Your task to perform on an android device: Open the MoboReader app and share the 'willow' file with my buddy karin at karin.iversen@example.com using Gmail.
Image 0: 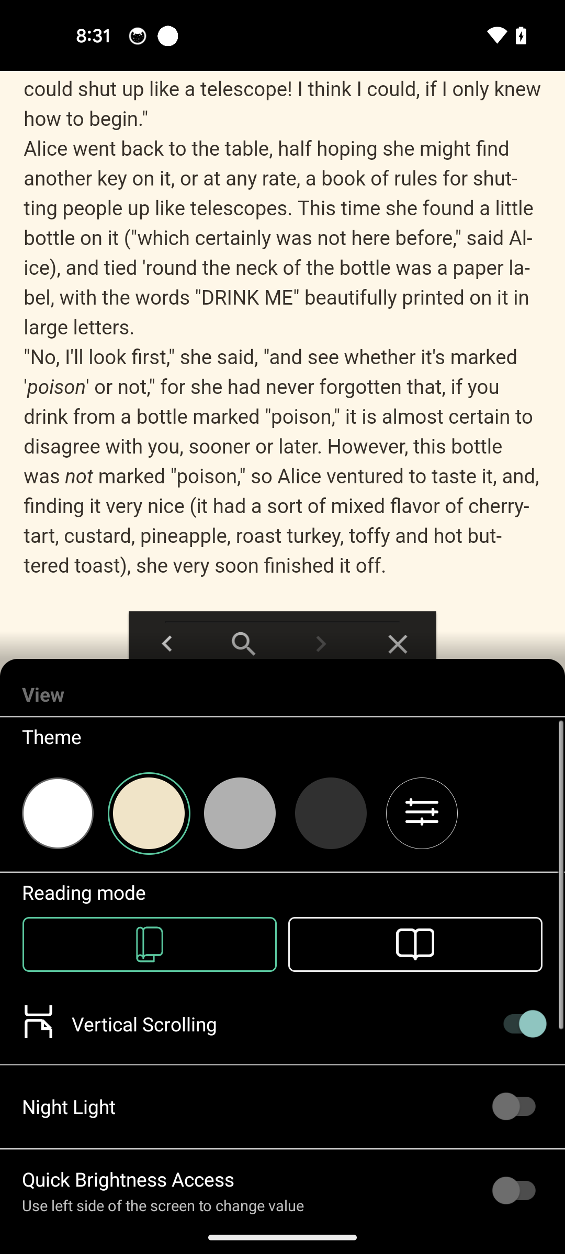
Open the moboreader app
Step 0: open app "MoboReader"
Image 1: 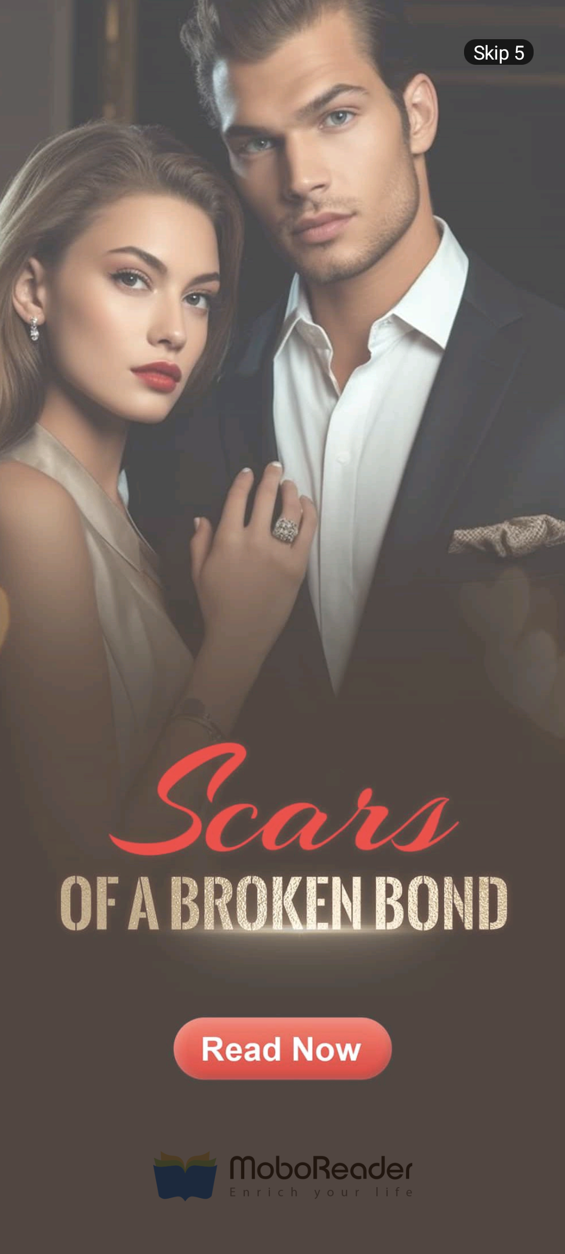
Open the moboreader app
Step 1: wait
Image 2: 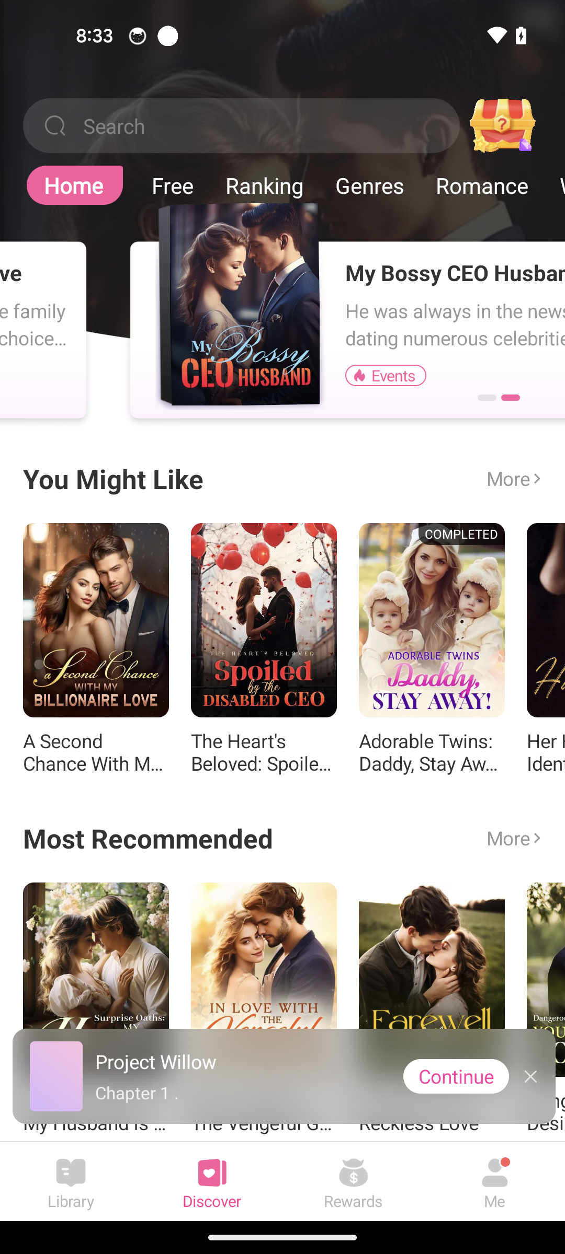
Tap on the search bar at the top of the screen
Step 2: click (241, 125)
Image 3: 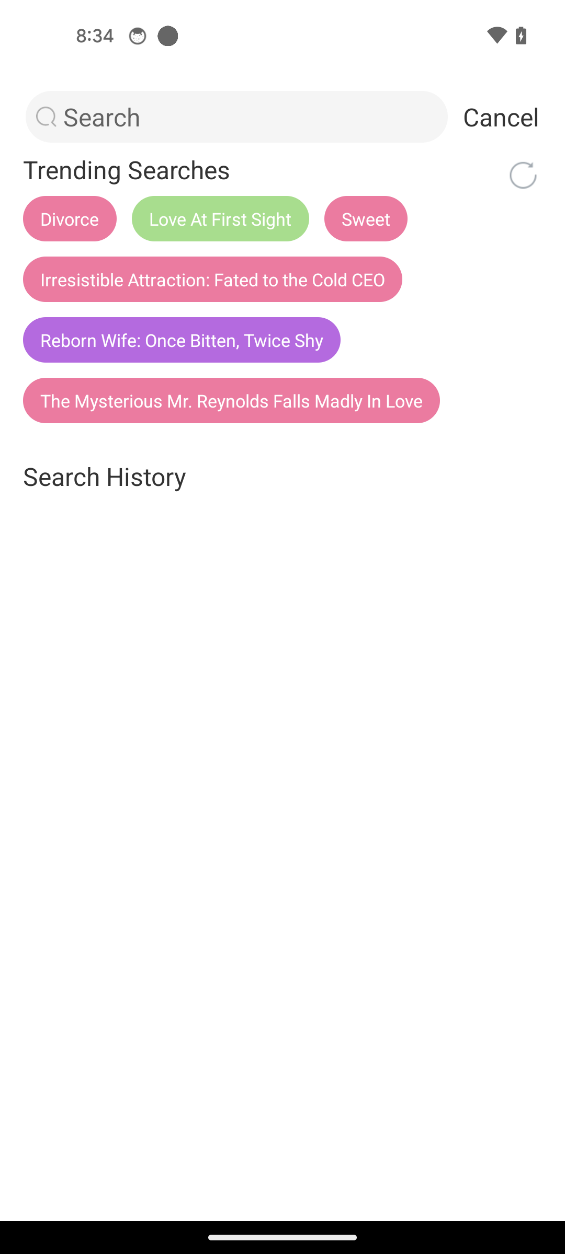
Search for the willow book
Step 3: type "willow"
Image 4: 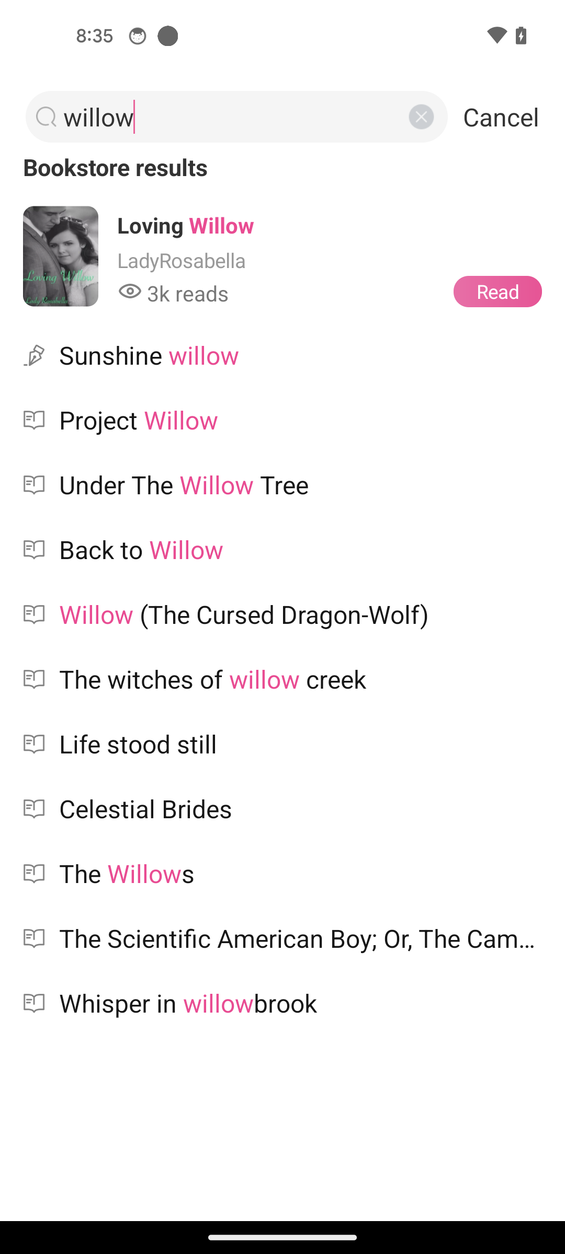
Select the sixth search result
Step 4: click (300, 614)
Image 7: 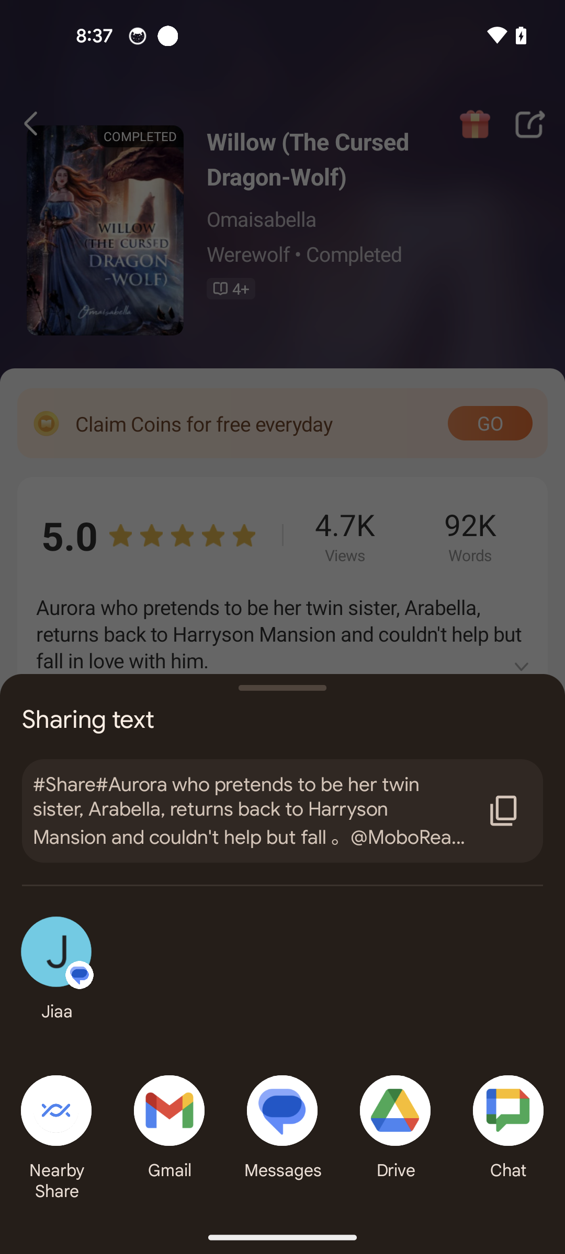
Select the gmail option
Step 7: click (169, 1110)
Image 8: 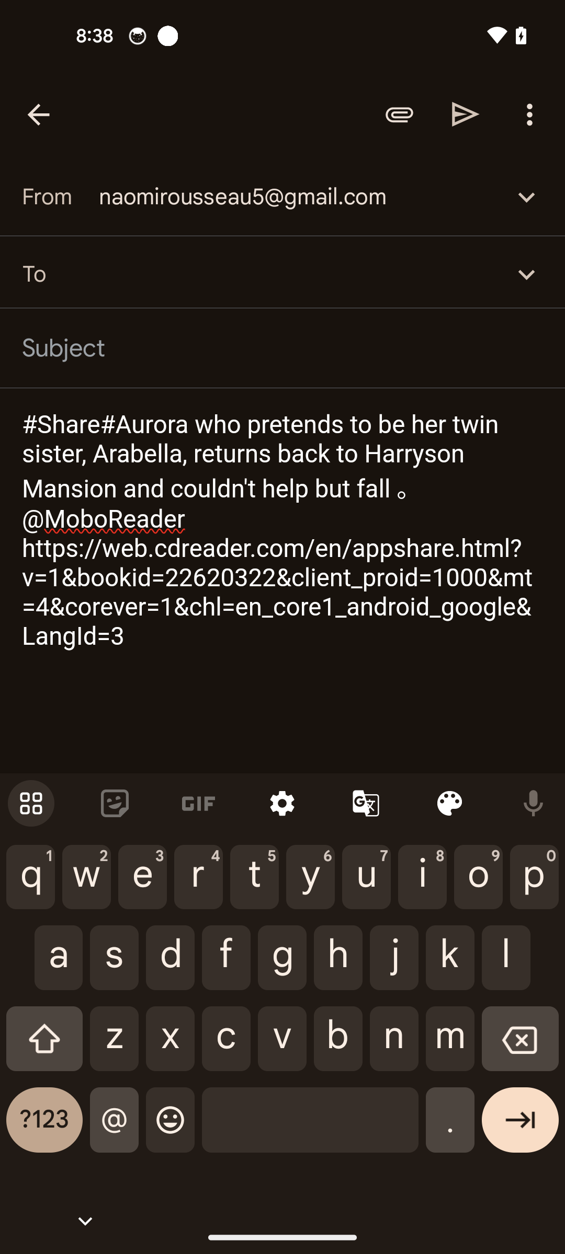
Search the recipient id to -karin.iversen@example.com
Step 8: type "karin.iversen@example.com"
Image 9: 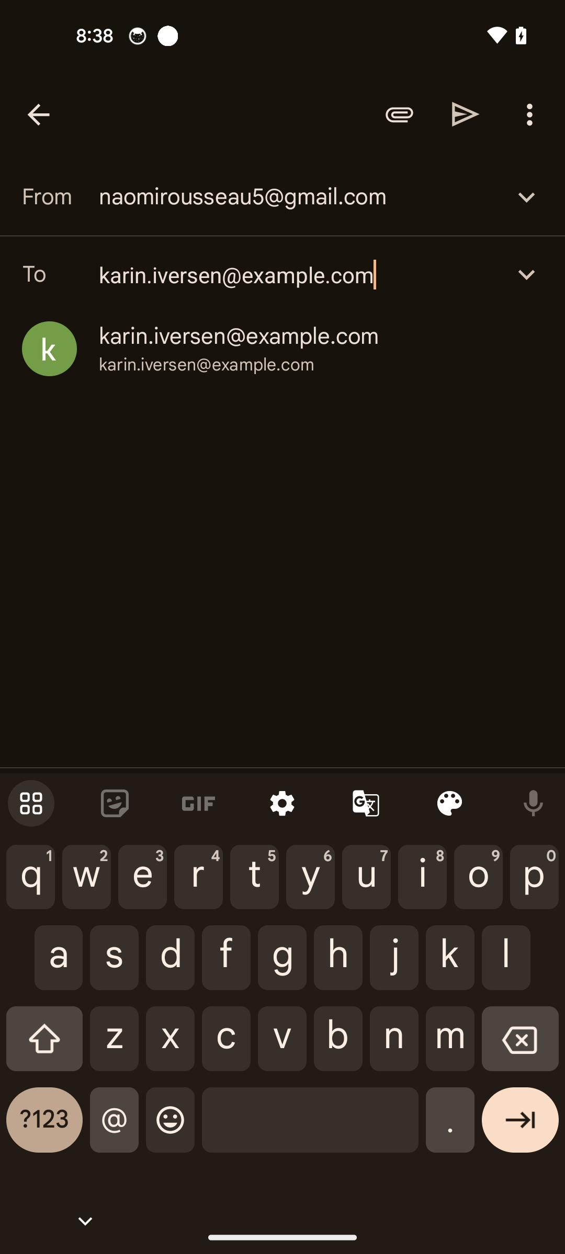
Tap on the send icon
Step 9: click (99, 36)
Image 10: 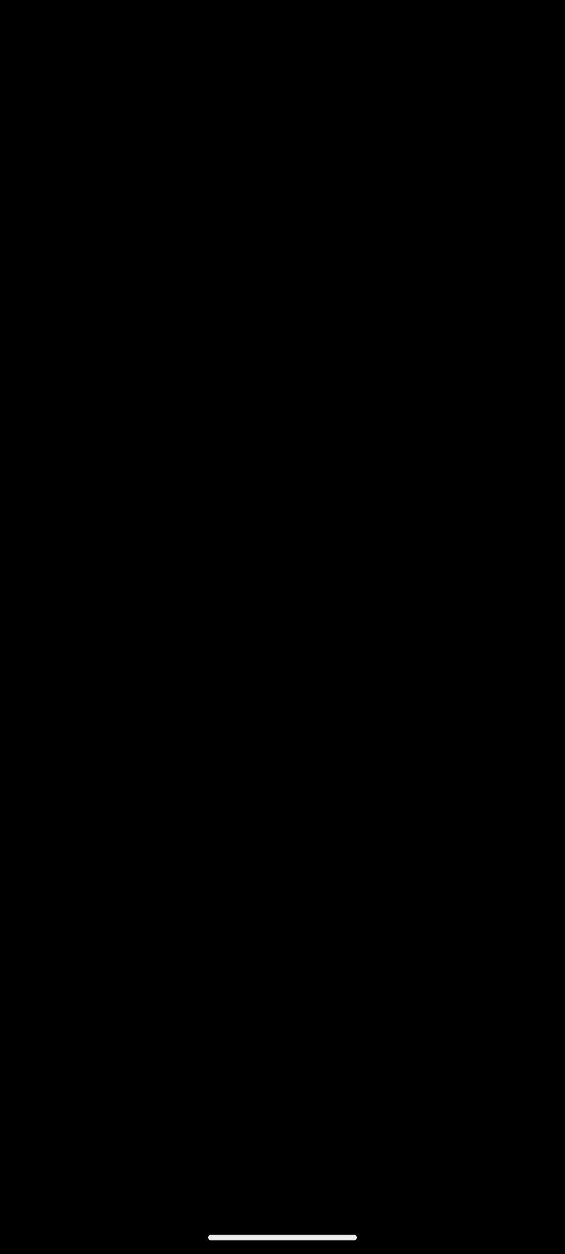
Tap on the send icon
Step 10: wait